Your task to perform on an android device: My wife left with no lipstick and wanted a new one , Search for lipsticks in the Maybelline app.
Image 0: 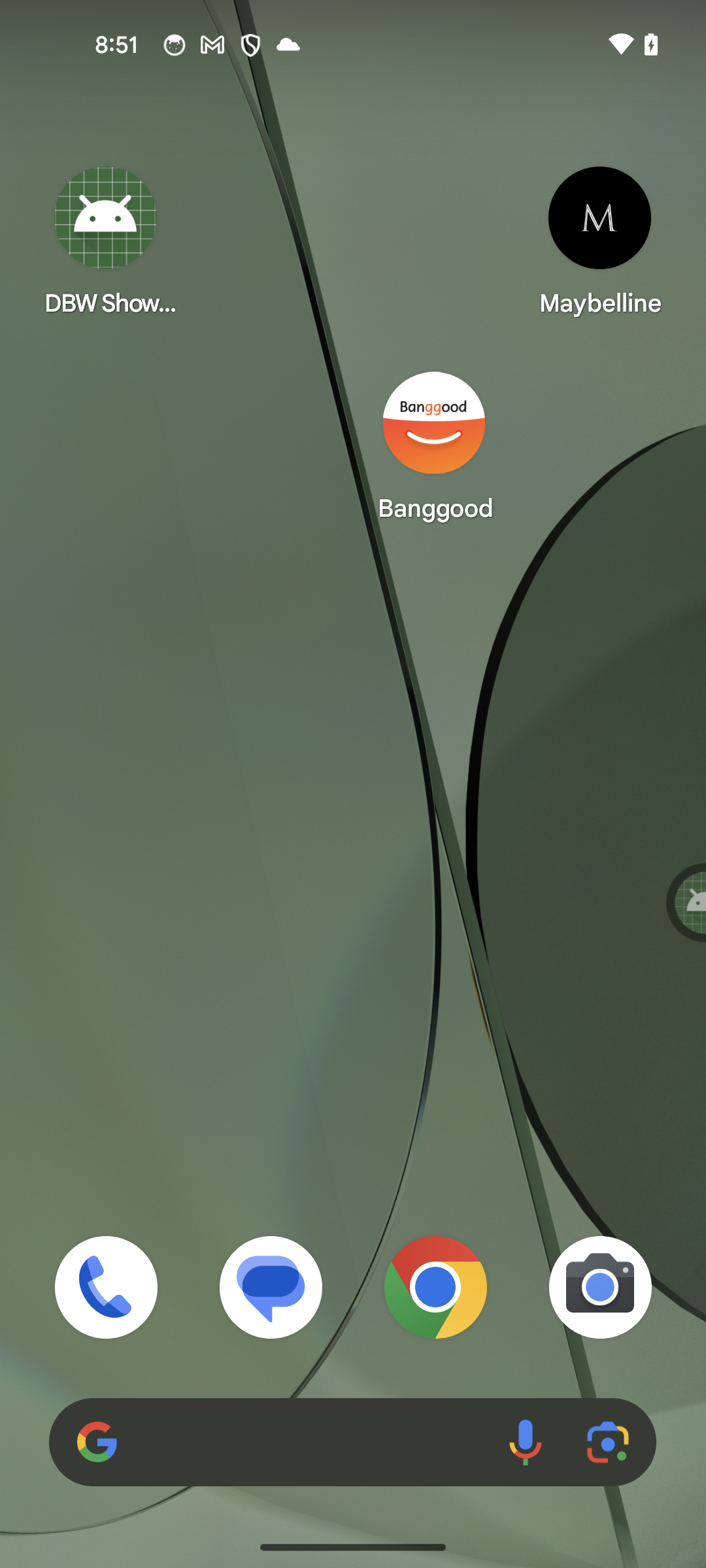
Open the Maybelline app
Step 0: open app "Maybelline"
Image 1: 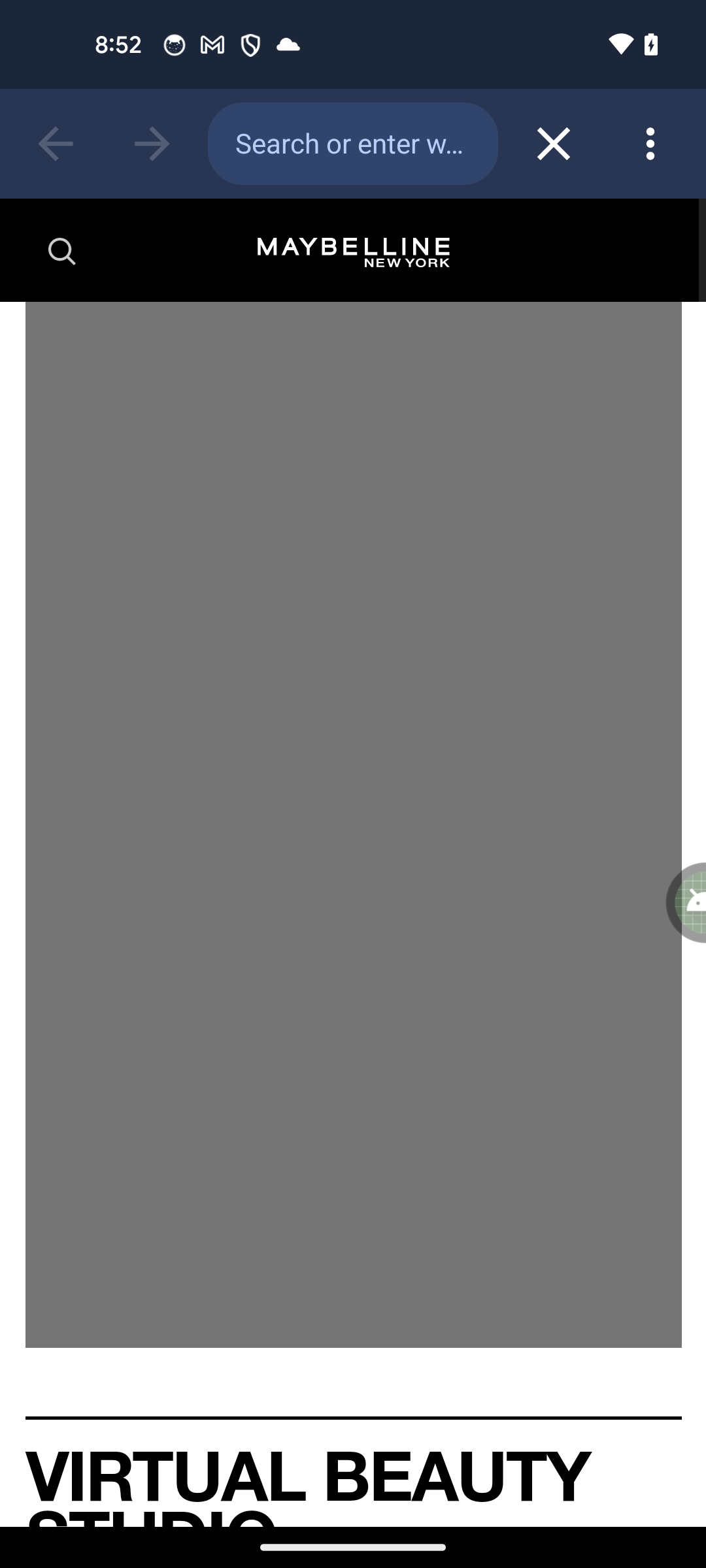
Click on the search icon at the top left of the screen
Step 1: click (61, 252)
Image 2: 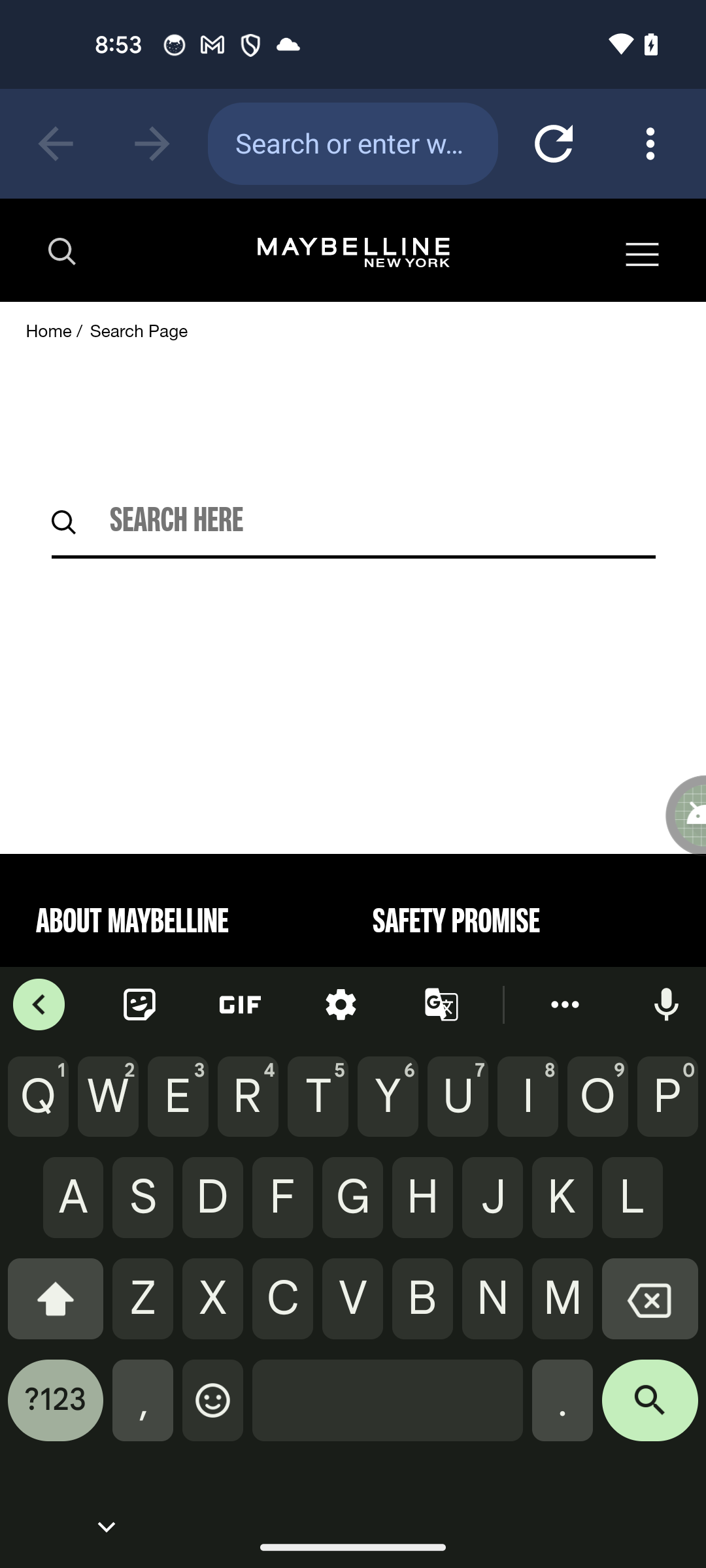
Type Lipstick in the search bar
Step 2: type "Lipstick"
Image 3: 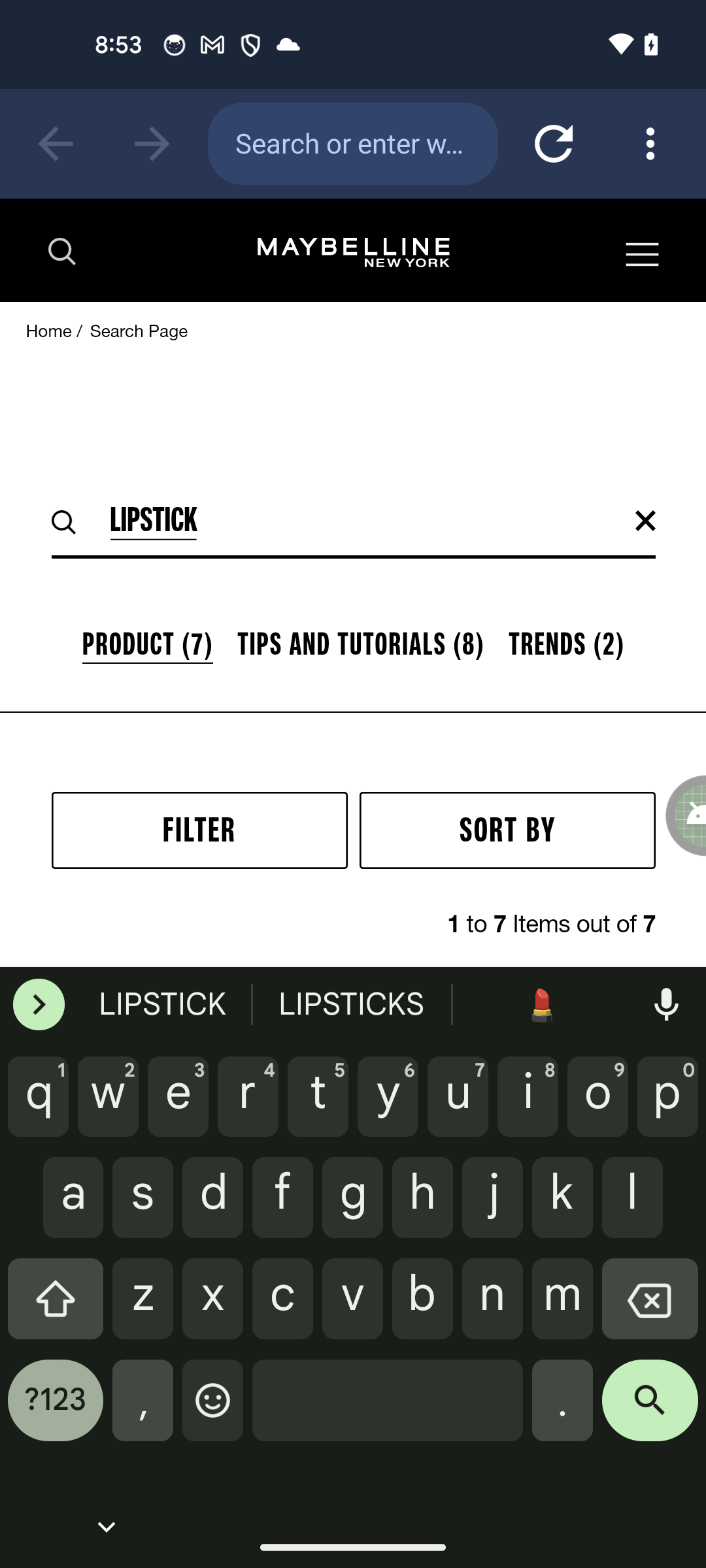
Click on the search button in the keyboard
Step 3: click (650, 1410)
Image 4: 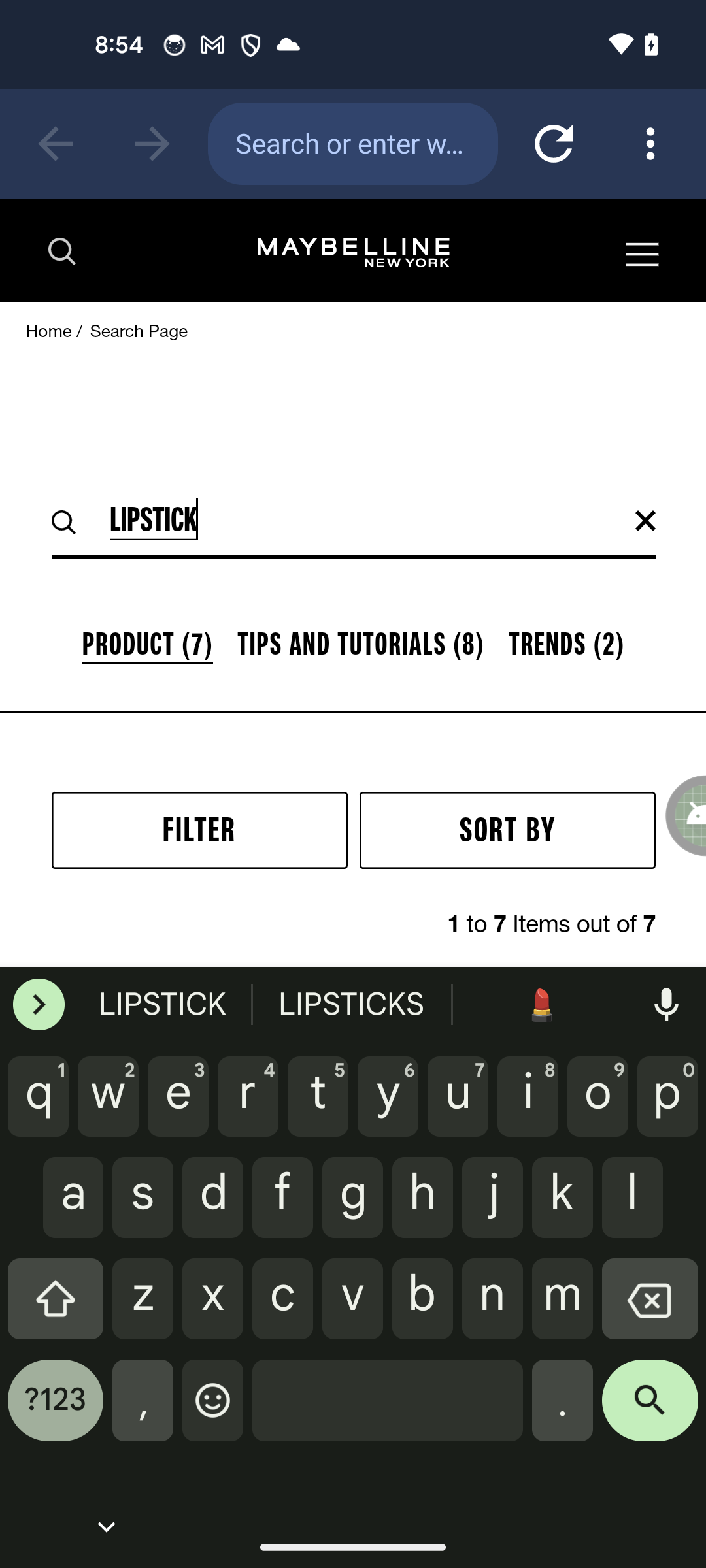
Close the keyboard
Step 4: click (106, 1526)
Image 5: 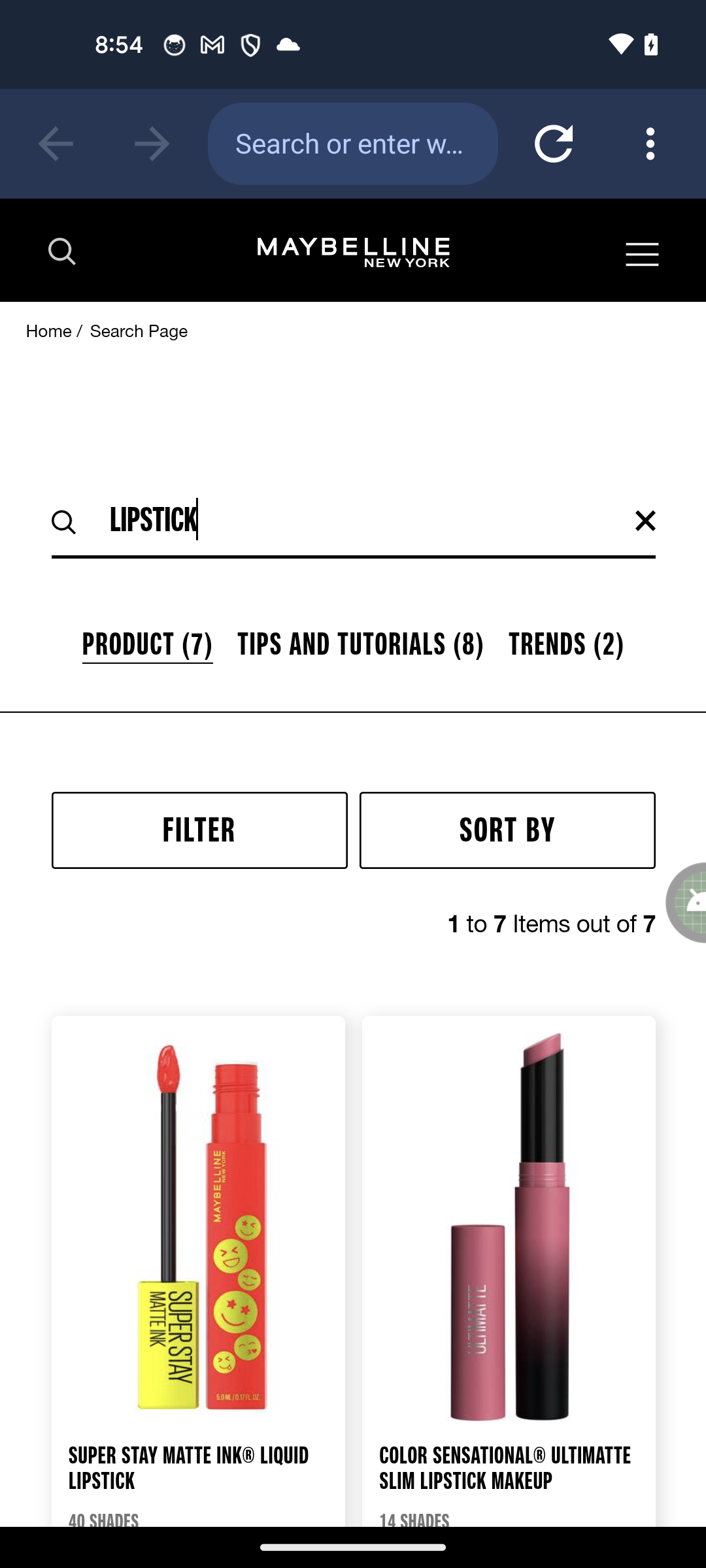
Swipe up to view the product
Step 5: scroll down
Image 6: 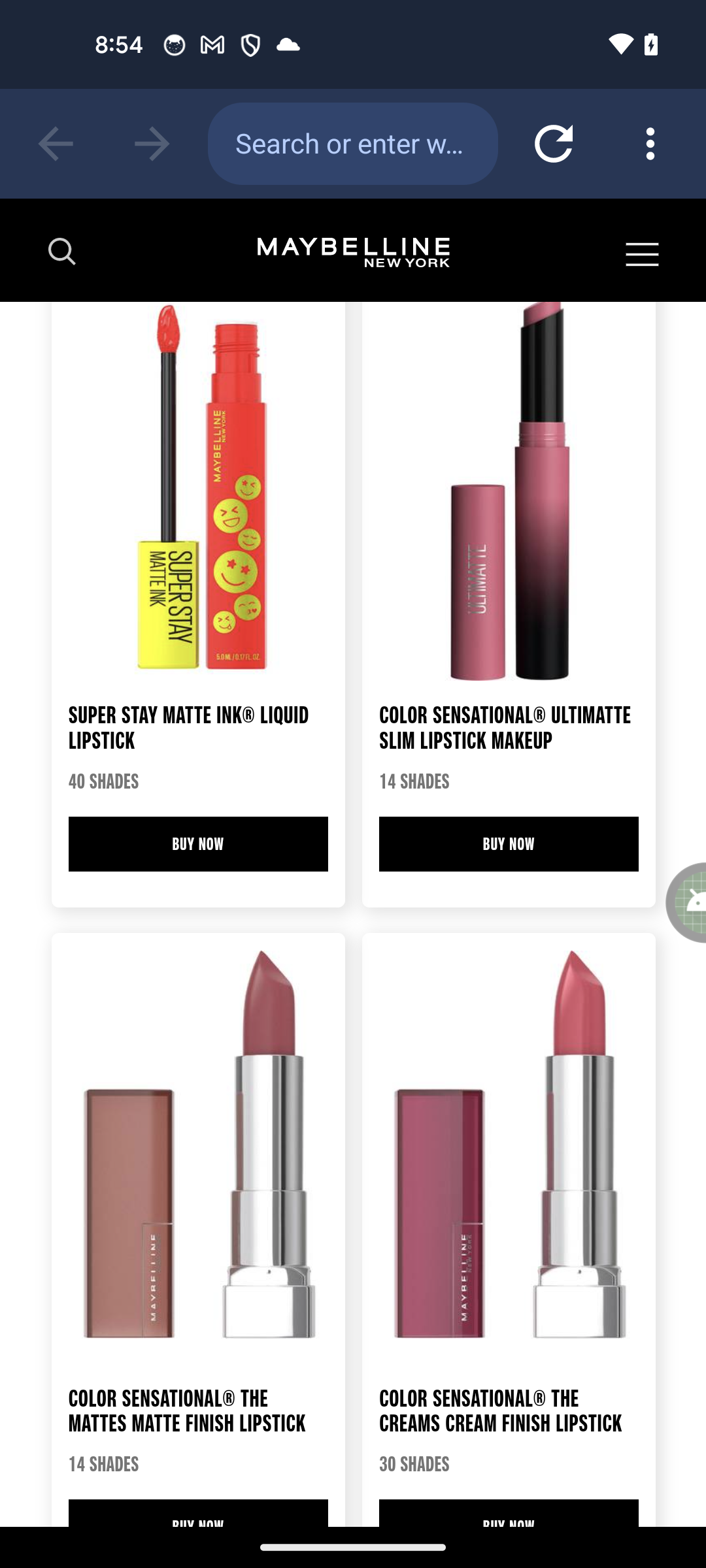
Swipe up to view the product
Step 6: scroll down